Your task to perform on an android device: Open OLX India app and Search for the TVS Apache RTR 160 4V Bike
Image 0: 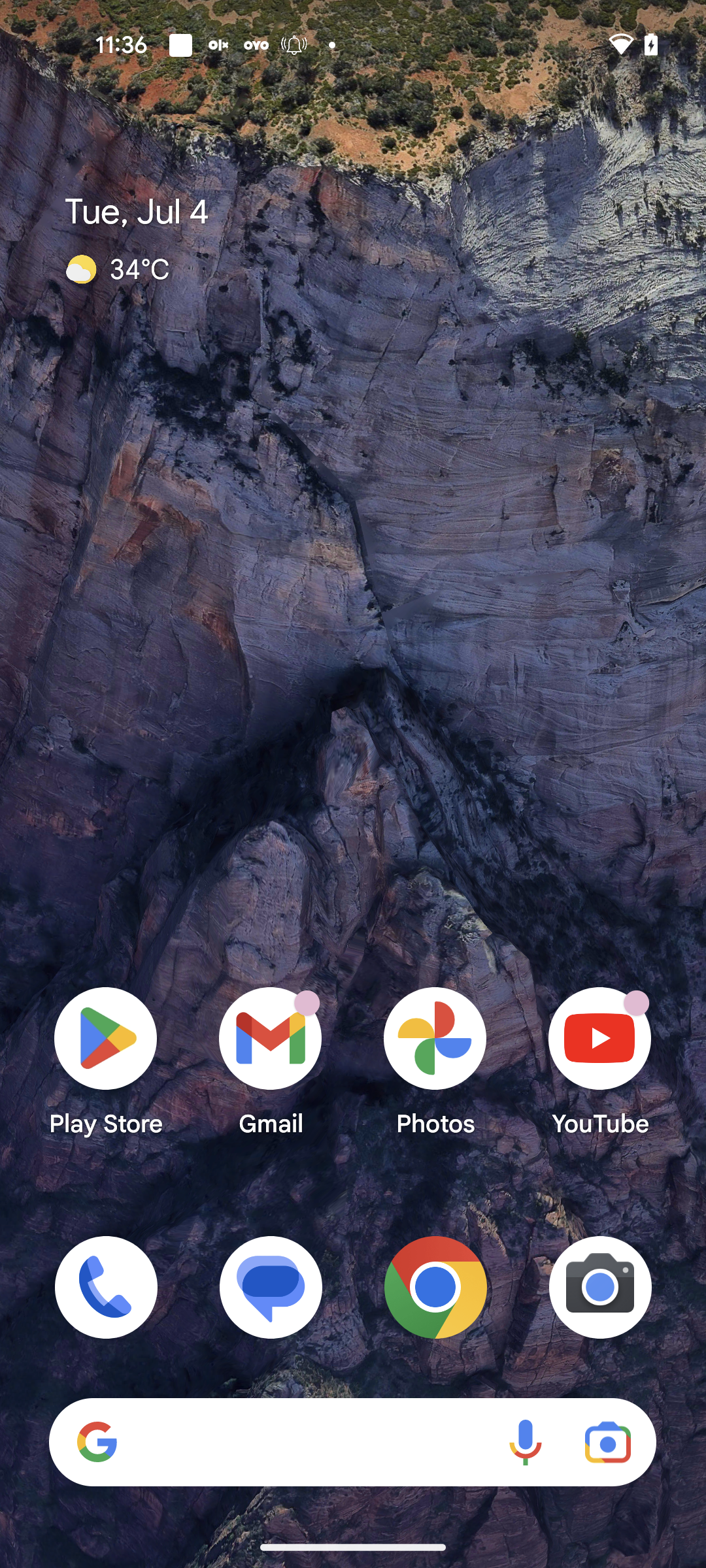
Open OLX India App
Step 0: open app "OLX India"
Image 1: 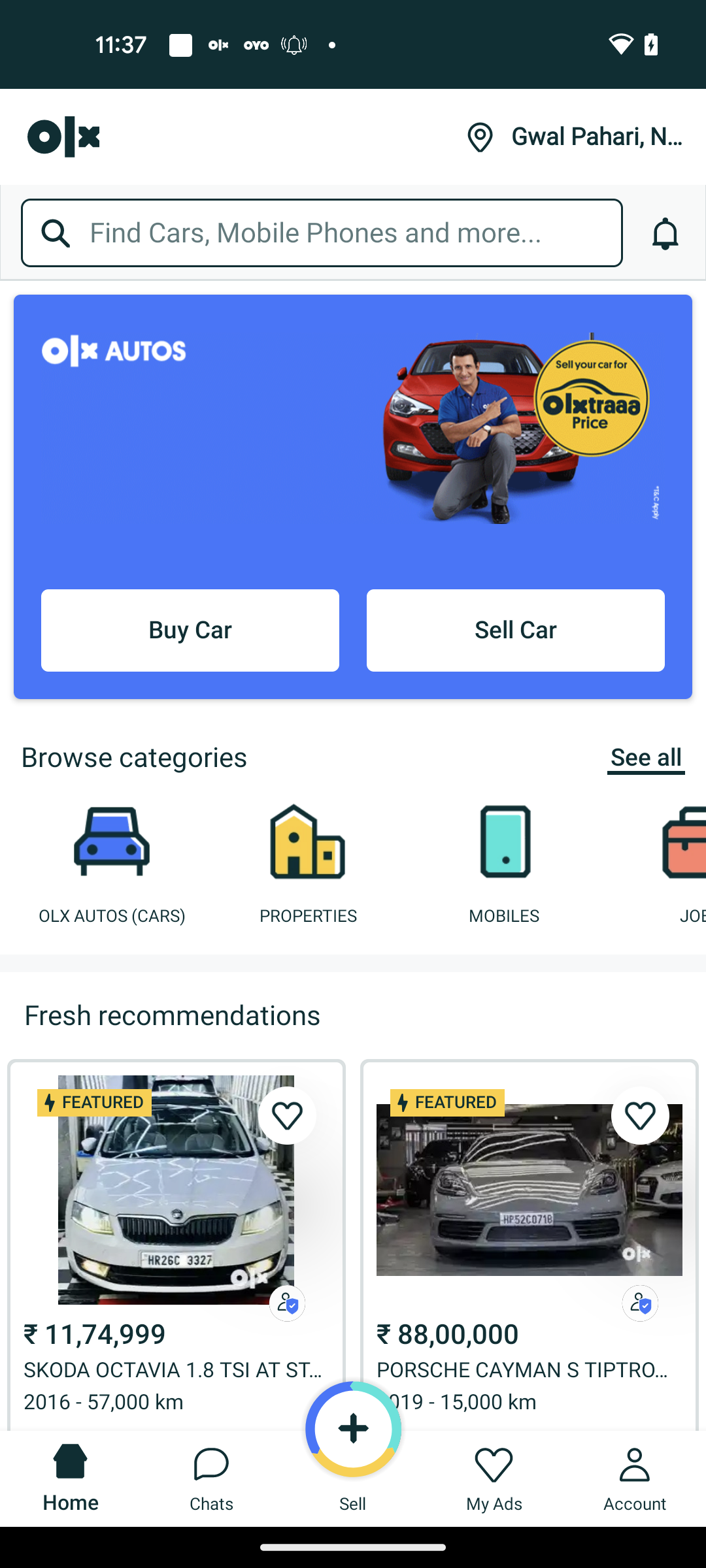
Click on the search bar
Step 1: click (356, 233)
Image 3: 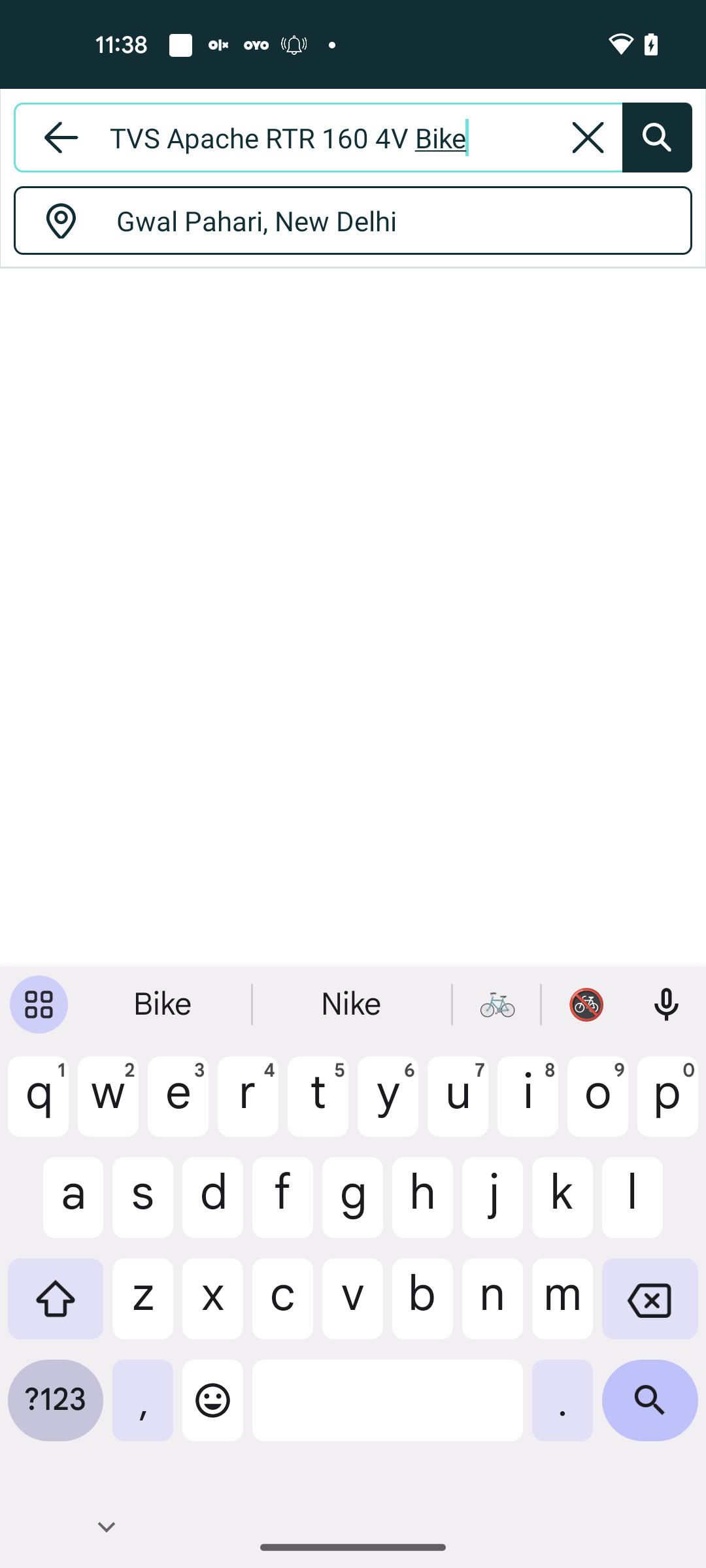
Click on the search icon at the top right corner of the screen
Step 3: click (650, 139)